Your task to perform on an android device: For the shoes, my preferred color is black.
Image 0: 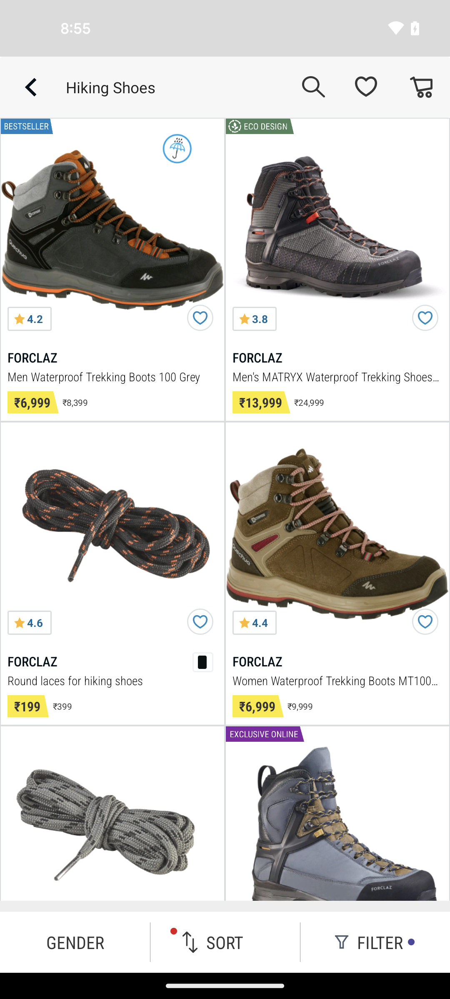
click on the filter option
Step 0: click (369, 942)
Image 1: 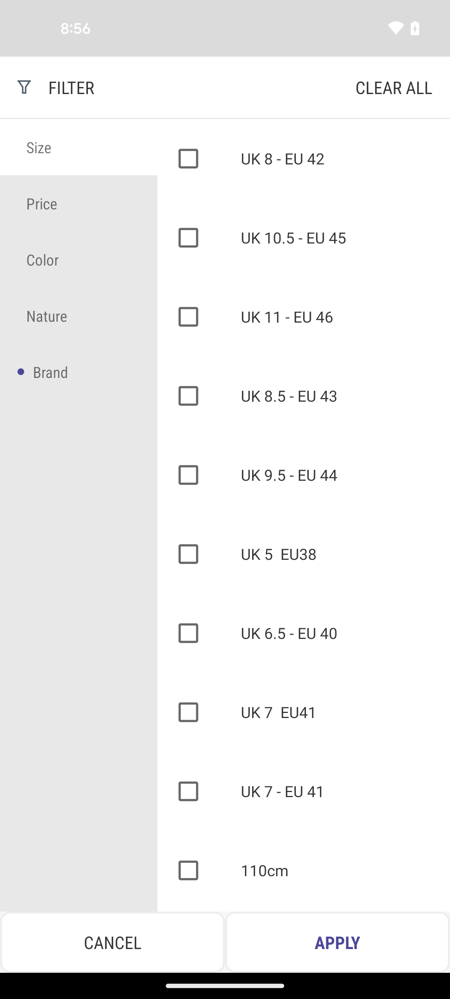
click on the color section
Step 1: click (42, 259)
Image 2: 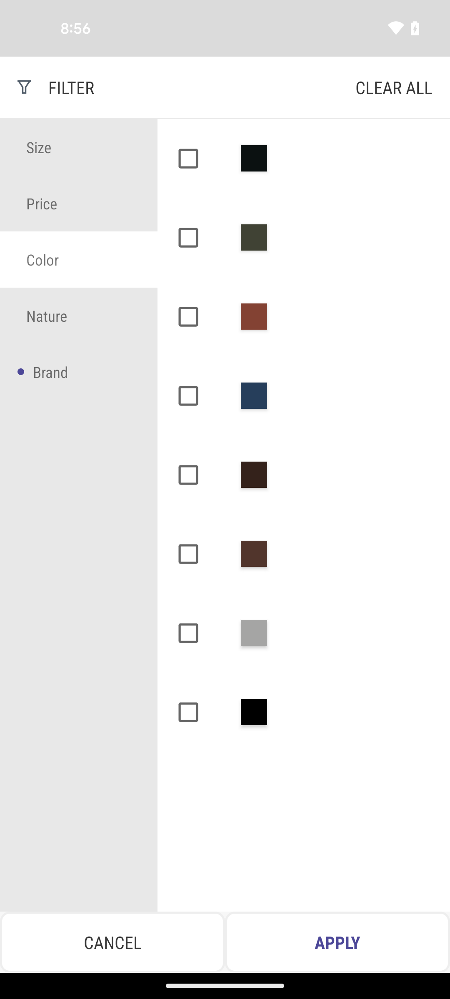
select the black color
Step 2: click (182, 164)
Image 3: 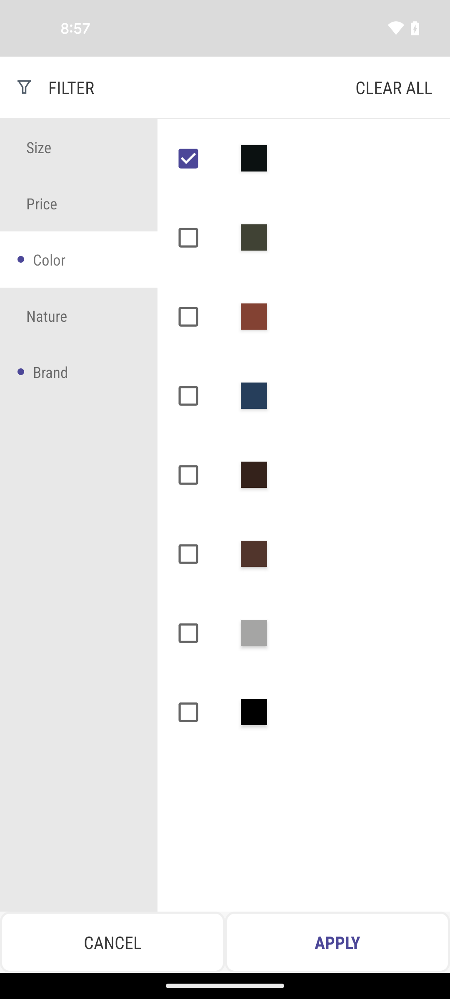
click on Apply
Step 3: click (337, 942)